Your task to perform on an android device: Open the Memrise app and learn vocabulary.
Image 0: 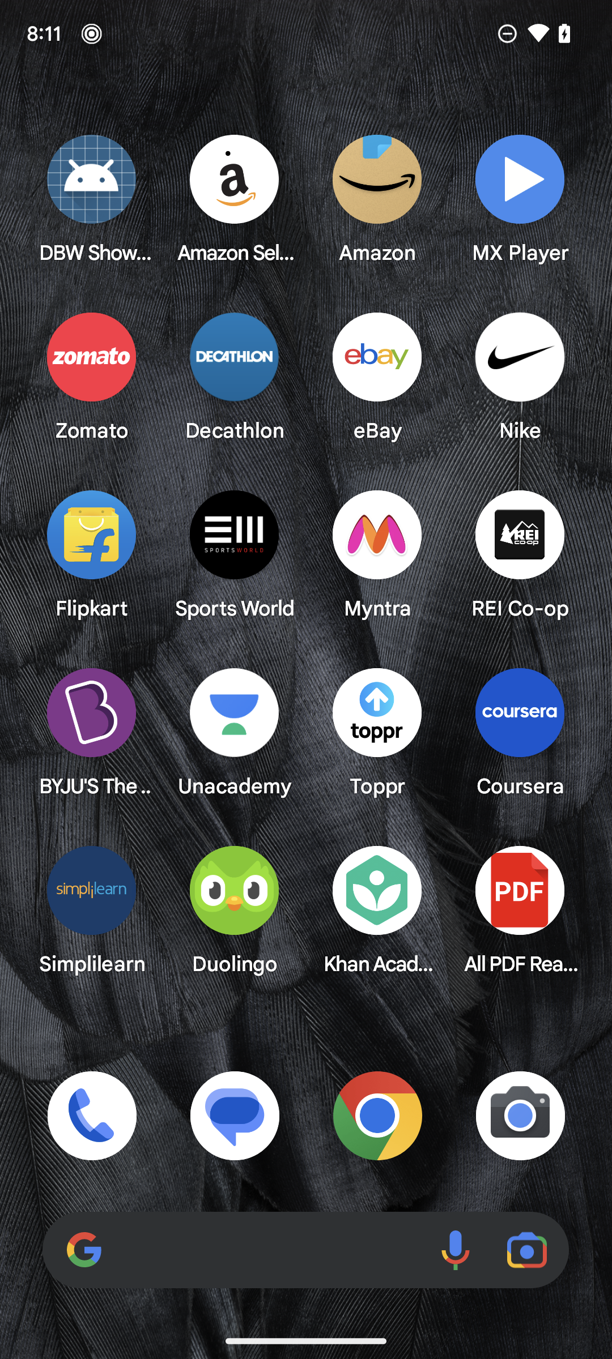
Open the Memrise app.
Step 0: open app "Memrise"
Image 1: 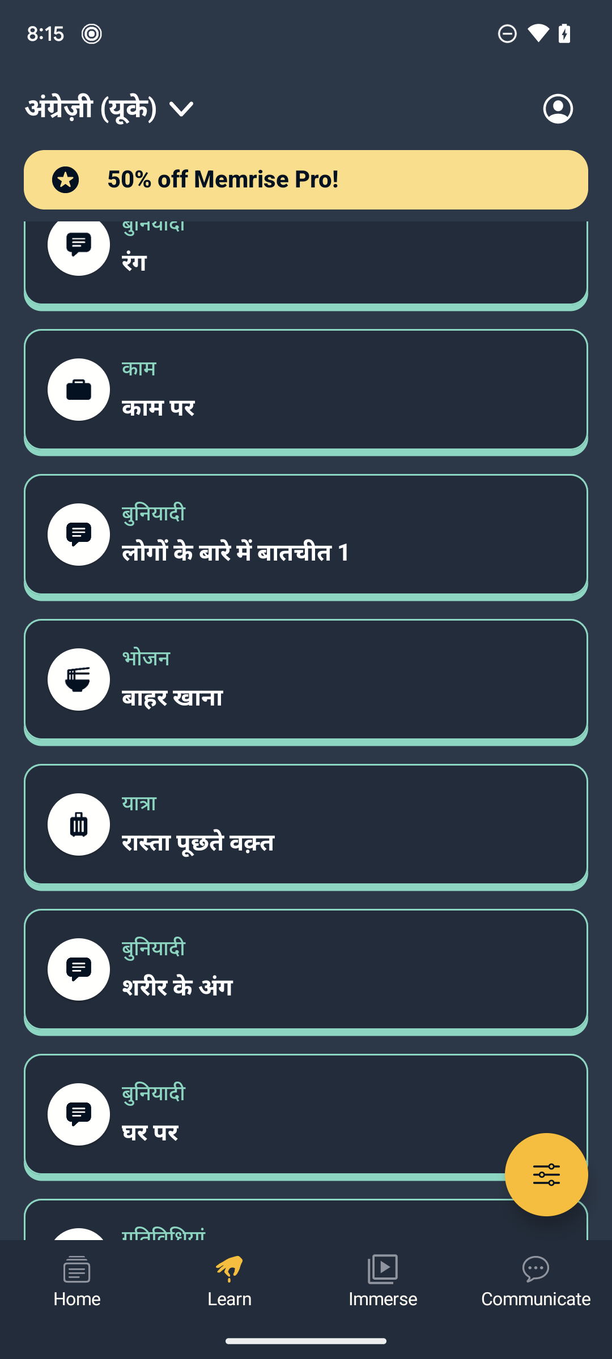
Click on the third option to learn vocabulary
Step 1: click (236, 553)